Your task to perform on an android device: I want to plan my itinerary on the MakeMy Trip app, so for my Berlin trip, save the Park Inn by Radisson Berlin Alexanderplatz hotel for my stay in Berlin.
Image 0: 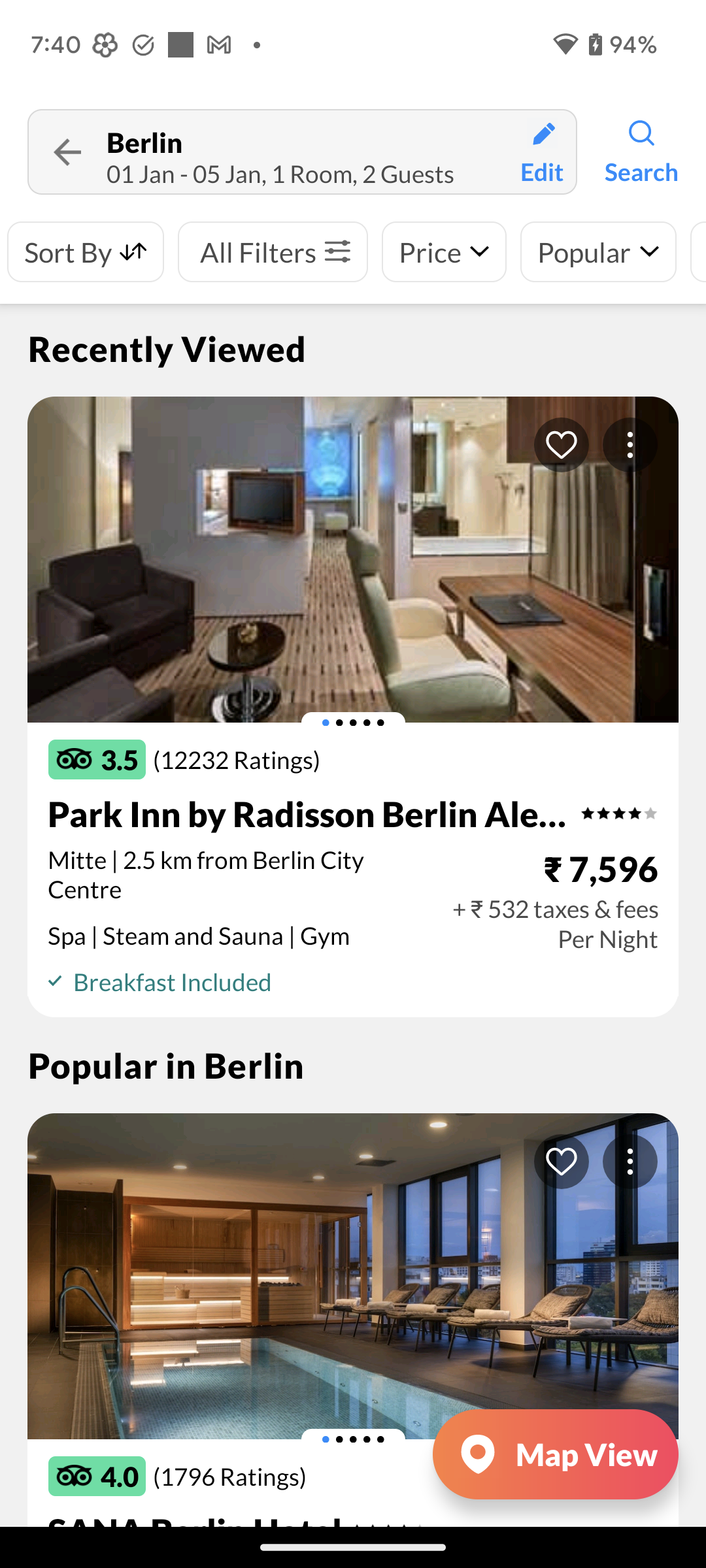
Click on the Park Inn by Raddison Berlin Alexanderplatz hotel to view the save option of this hotel.
Step 0: click (310, 813)
Image 1: 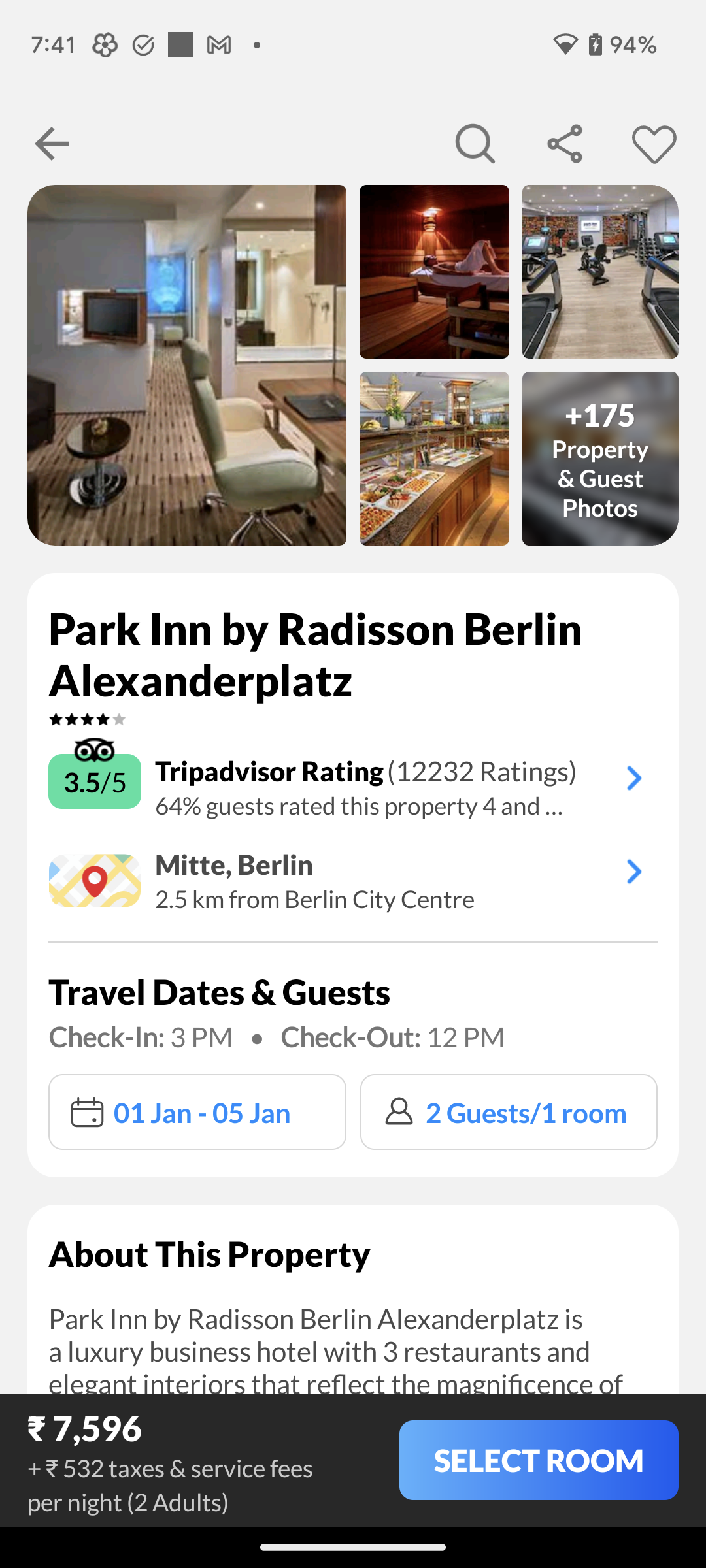
Click on the heart icon at the top right corner of the screen to save this hotel.
Step 1: click (353, 741)